Your task to perform on an android device: Share my workout progress with my brother Tiago at tiago121@gmail.com using the Mi Fitness app.
Image 0: 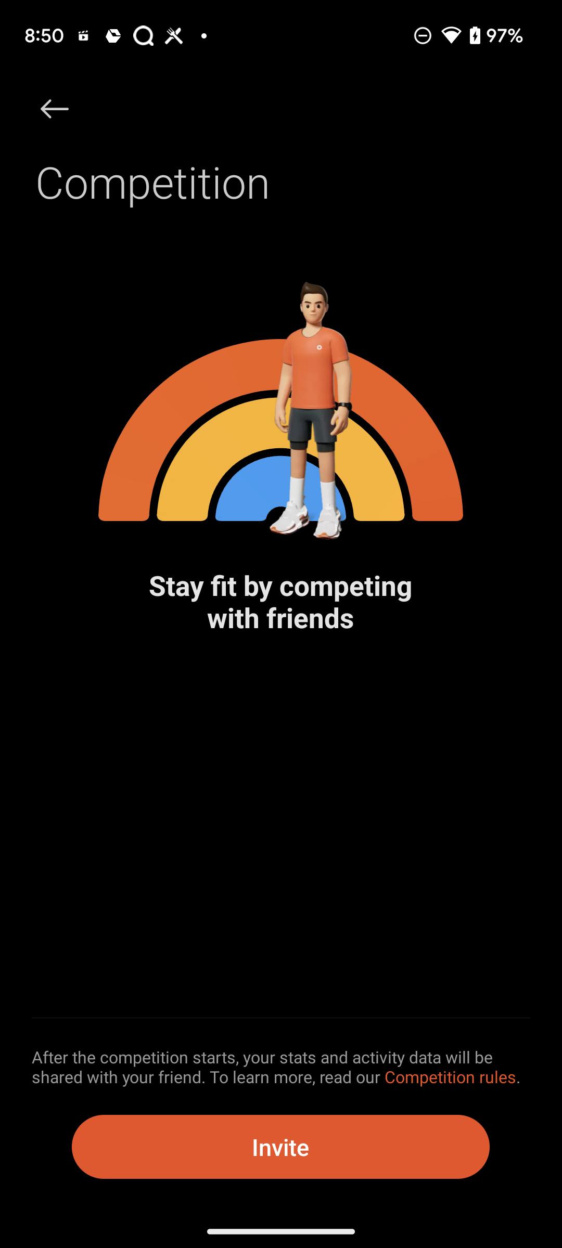
go back to the previous page
Step 0: press back button
Image 1: 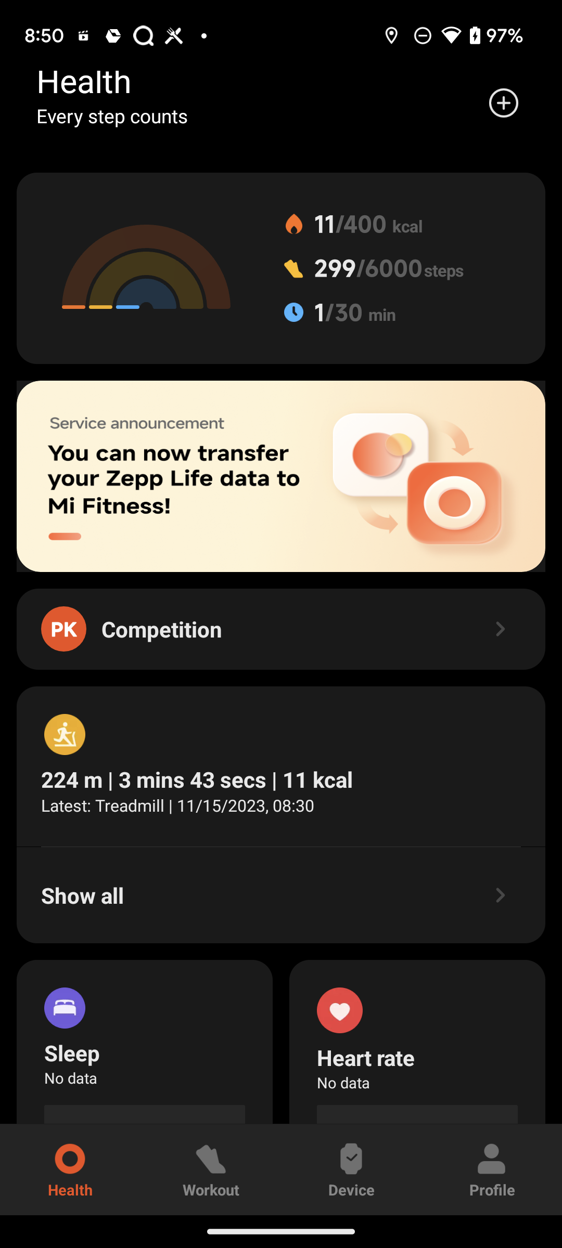
Click on show all options of workout
Step 1: click (82, 895)
Image 2: 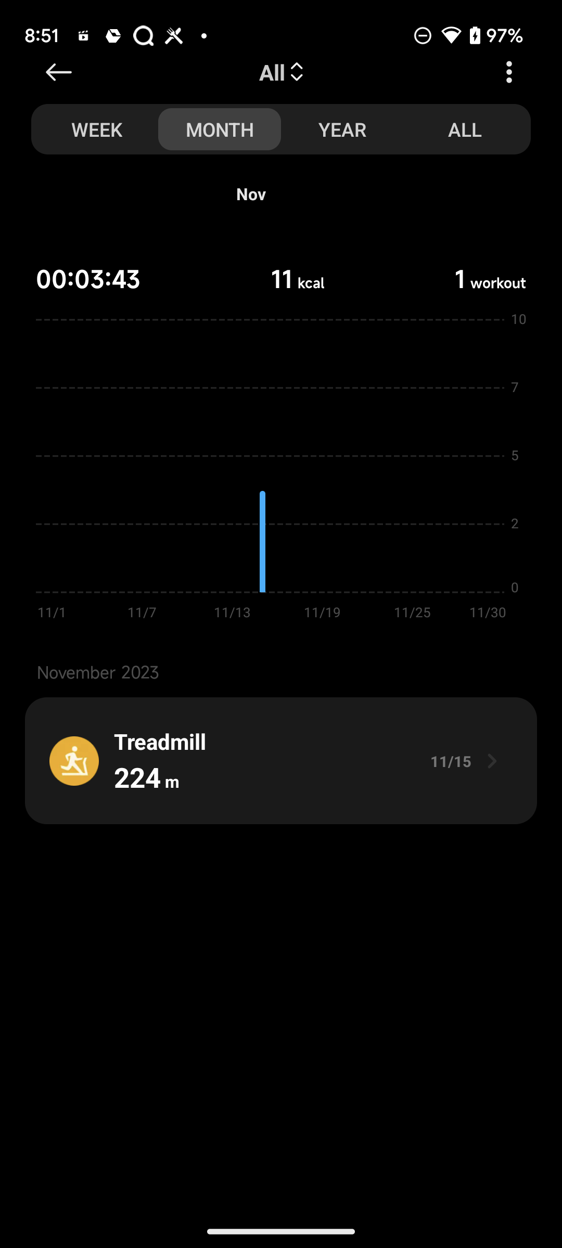
Click on Treadmill section
Step 2: click (281, 760)
Image 3: 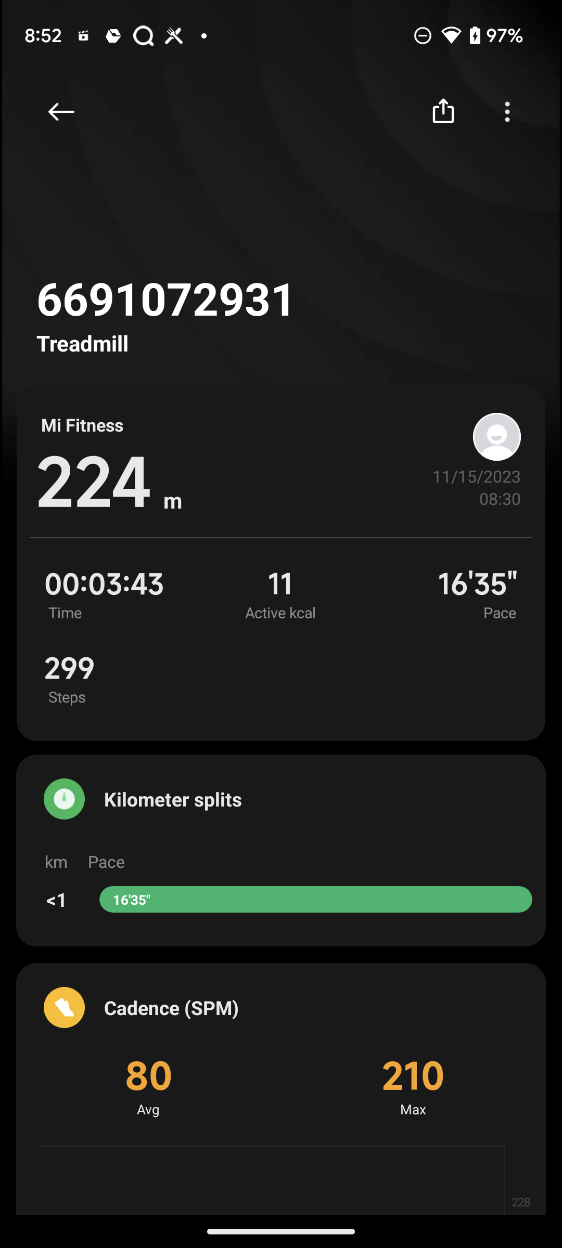
Click on the send icon at the top right corner of the screen
Step 3: click (443, 112)
Image 5: 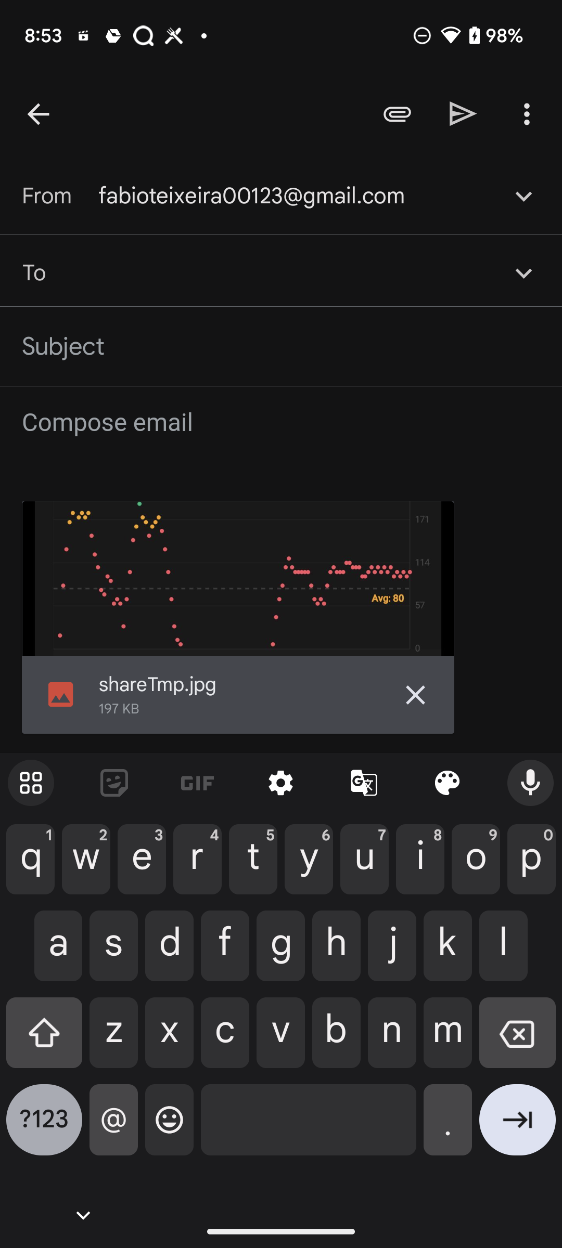
Add recipient as tiago121@gmail.com
Step 5: type "tiago121@gmail.com"
Image 6: 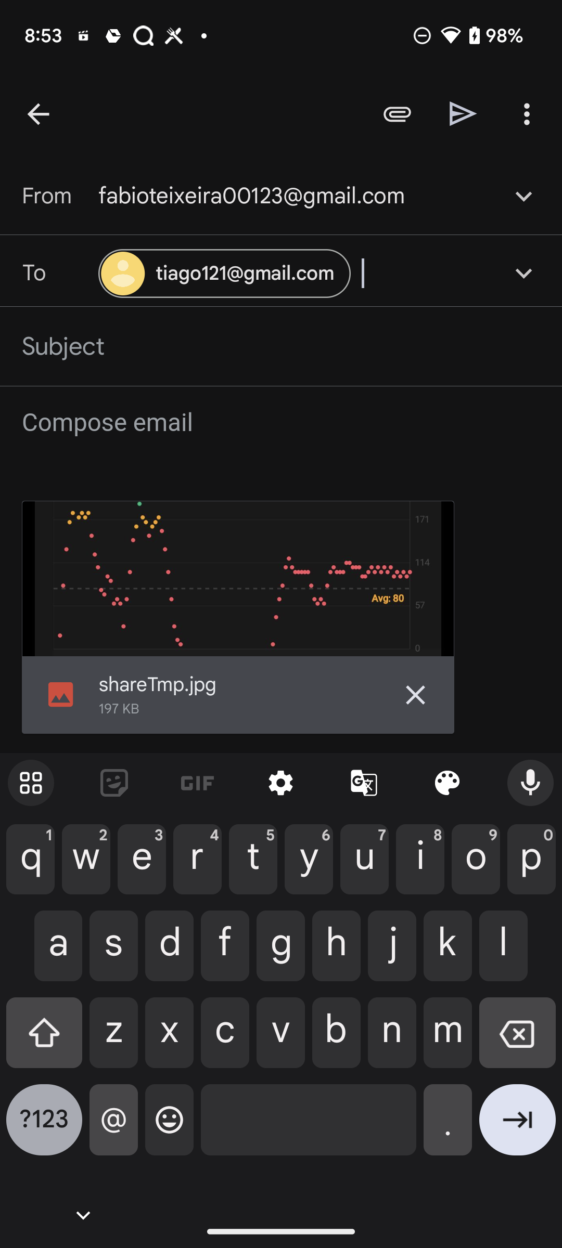
Click on the send icon at the top right corner of the screen
Step 6: click (463, 113)